Your task to perform on an android device: I want to explore more plants and take inspiration from community posts on it, so explore more plants and take inspiration from community posts on it in the PlantSnap app.
Image 0: 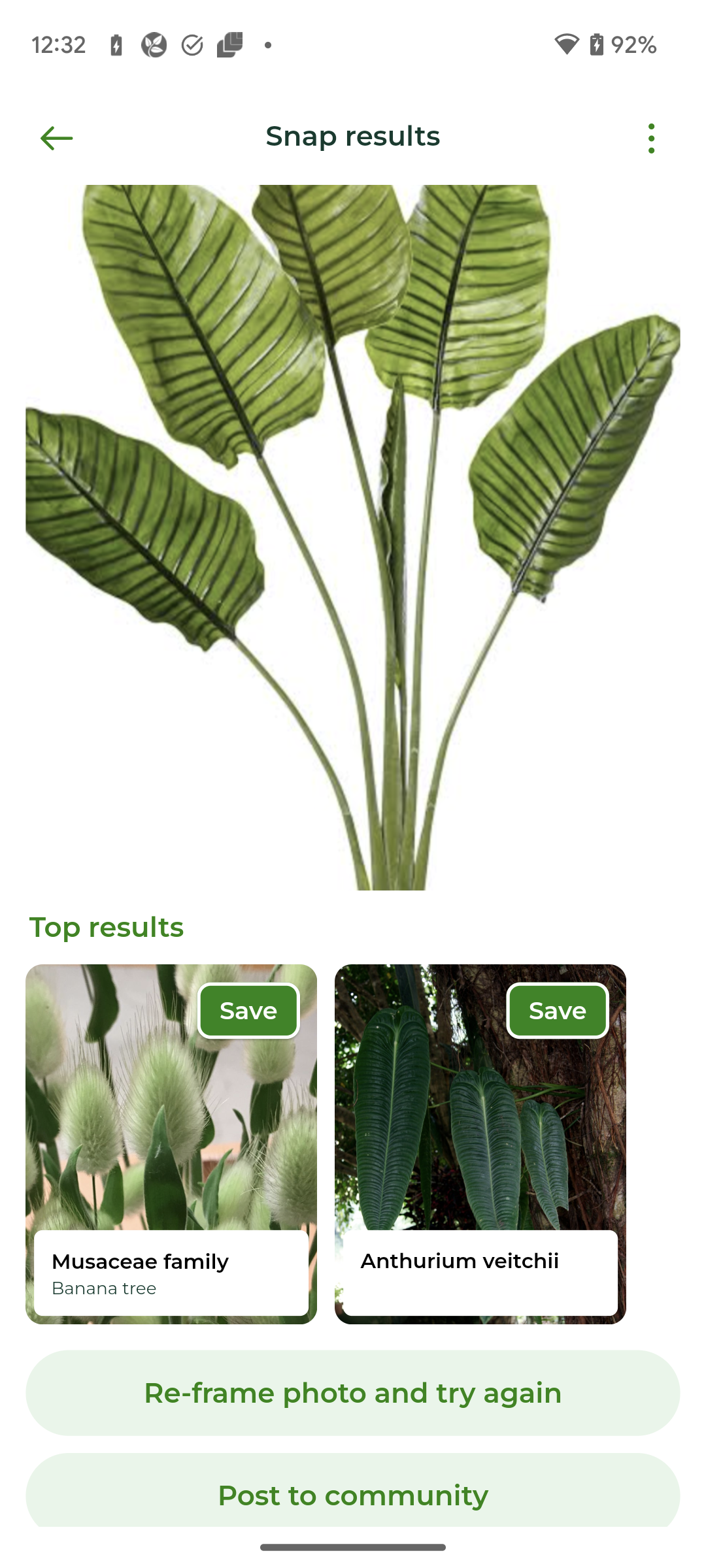
Go back to the previous page to view the community posts.
Step 0: press back button
Image 1: 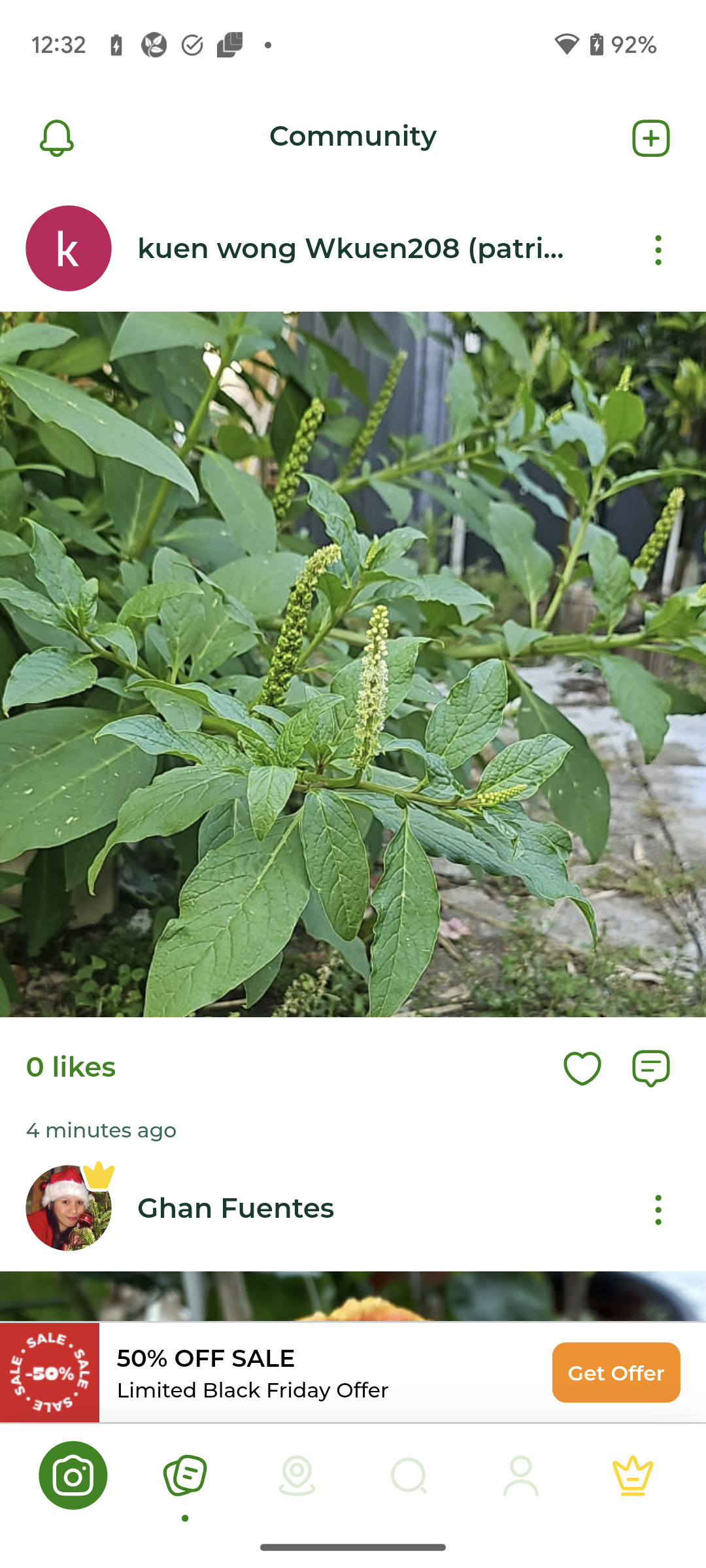
Scroll down to view more posts.
Step 1: scroll down
Image 3: 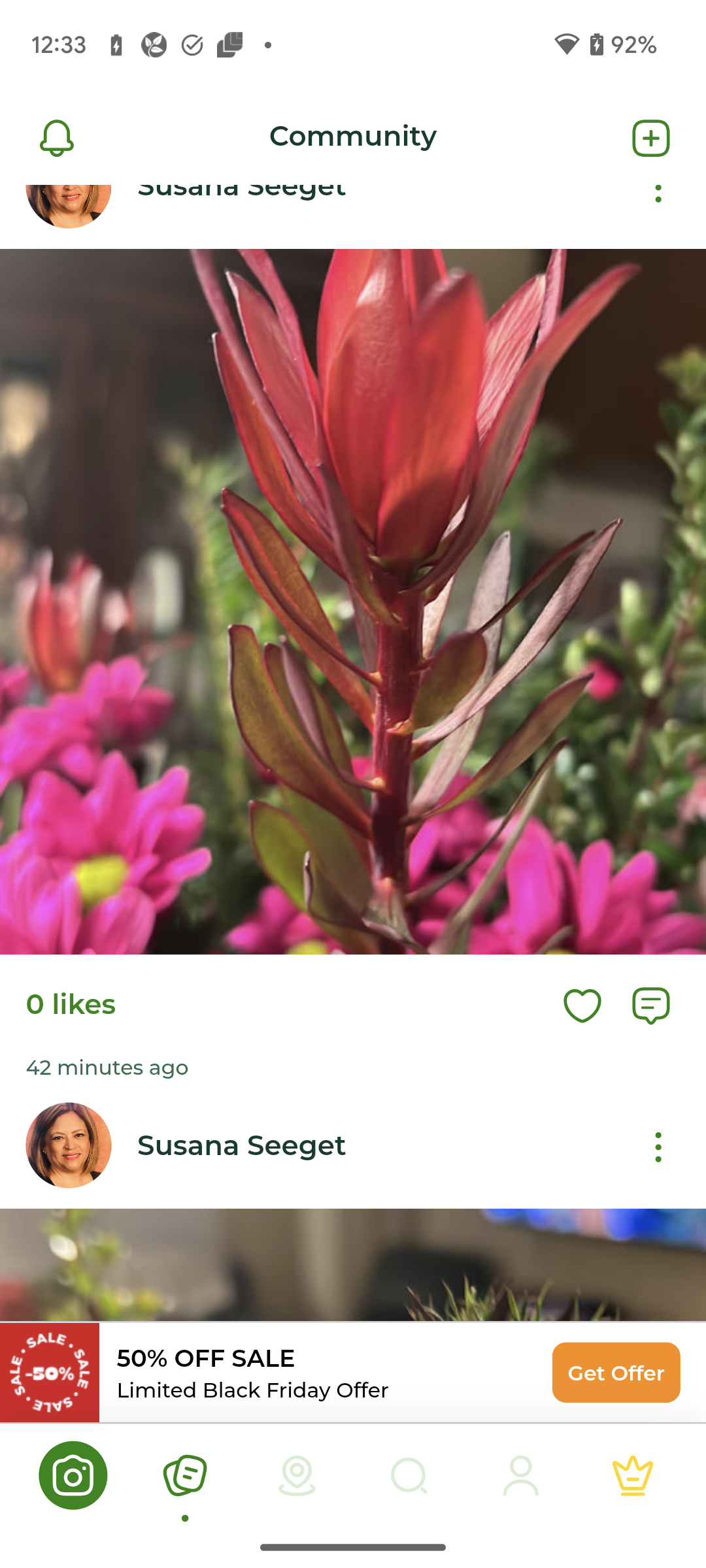
Scroll down to view more posts.
Step 3: scroll down
Image 4: 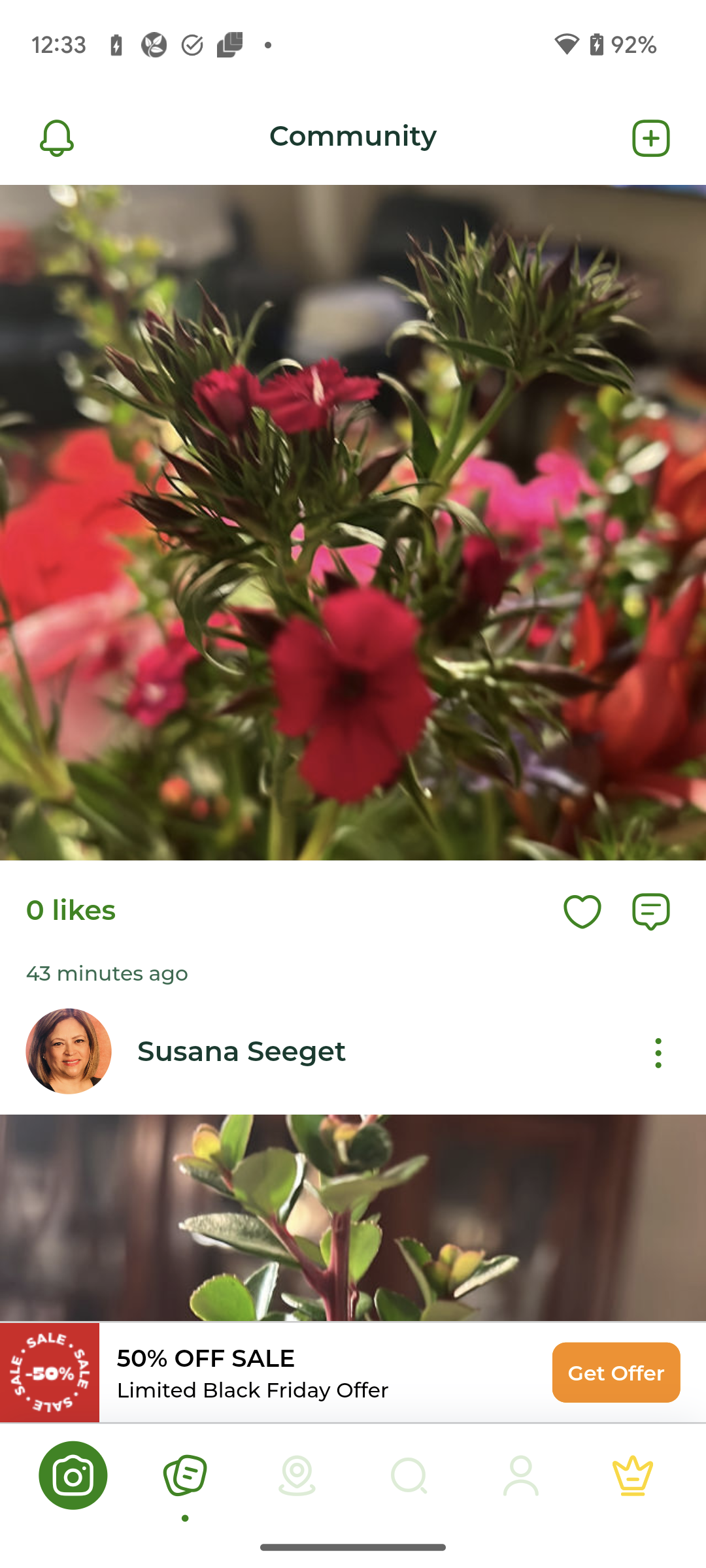
Scroll down to view more posts.
Step 4: scroll down